Your task to perform on an android device: Add a Nike Elevate 3 of size 10 to cart for mom to nike app
Image 0: 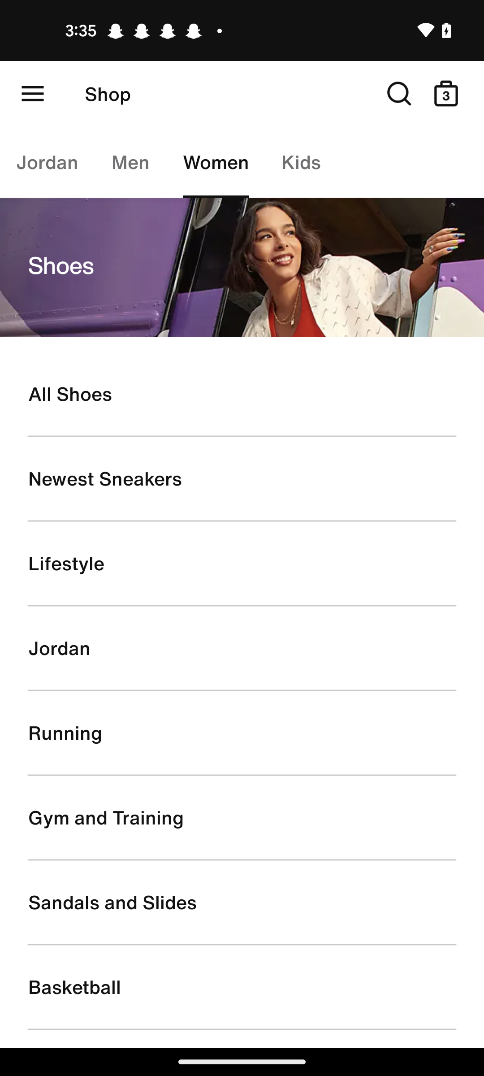
Click on the All shoes tab of the screen 
Step 0: click (242, 394)
Image 1: 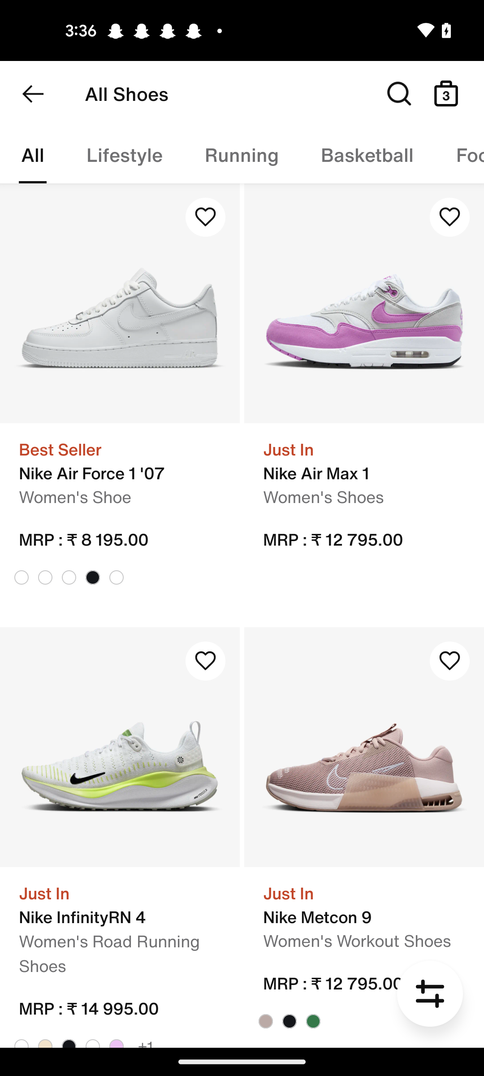
Click on the Basketball tab of the screen 
Step 1: click (367, 155)
Image 2: 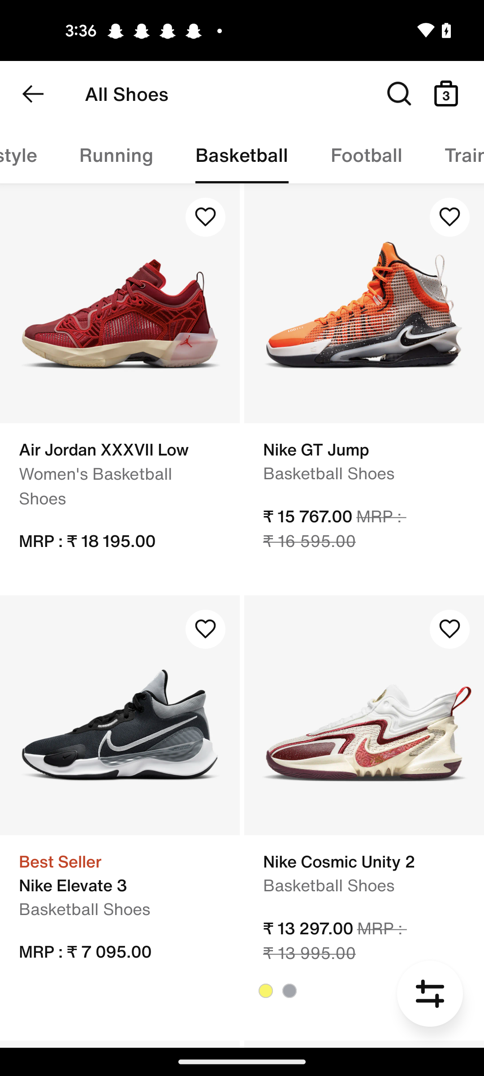
Click on the Nike Elevate 3  option 
Step 2: click (119, 715)
Image 3: 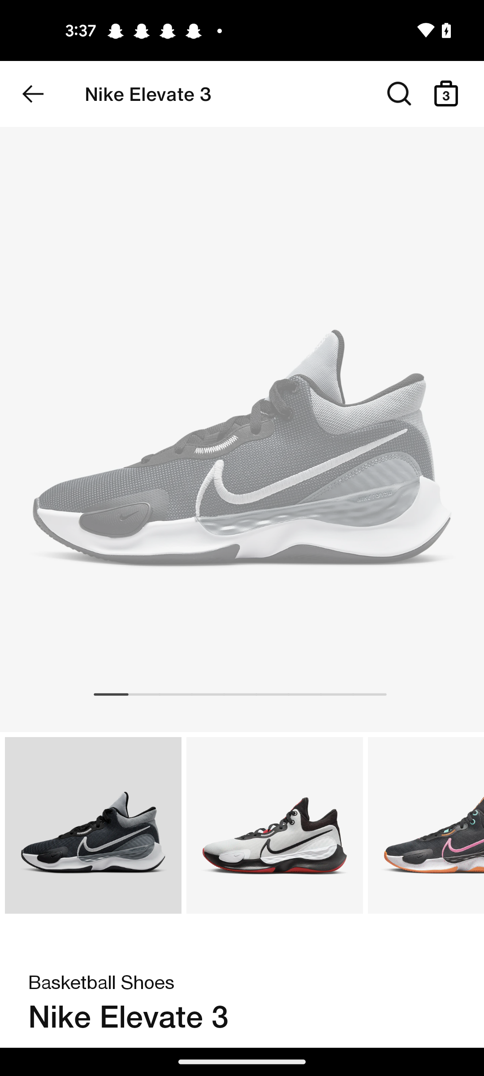
Swipe up
Step 3: scroll down
Image 6: 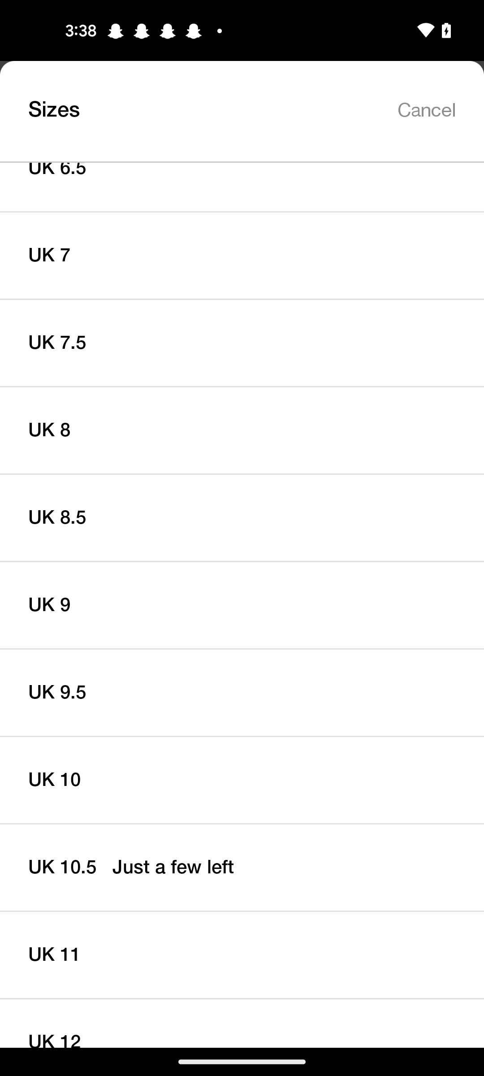
Select the size UK 10
Step 6: click (242, 780)
Image 7: 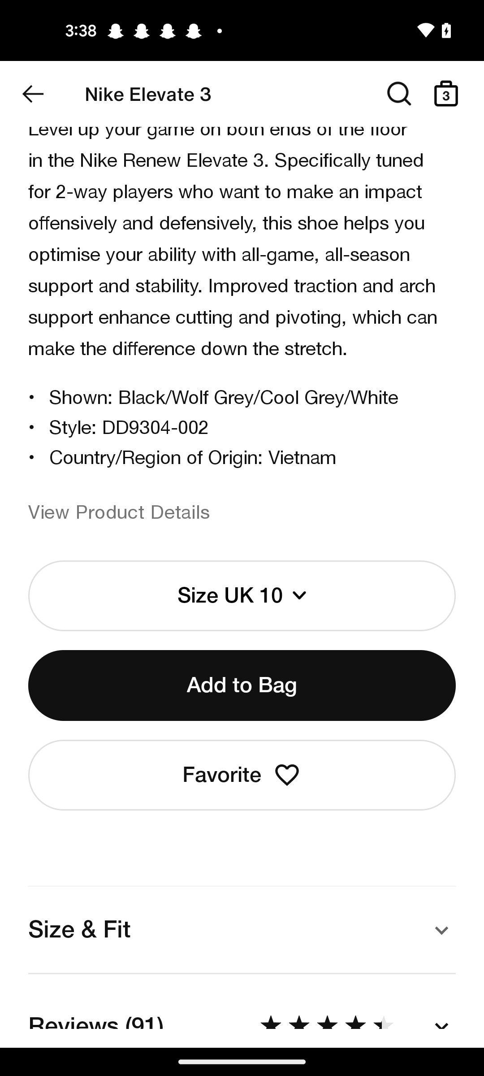
Click on the Add to bag tab 
Step 7: click (242, 686)
Image 8: 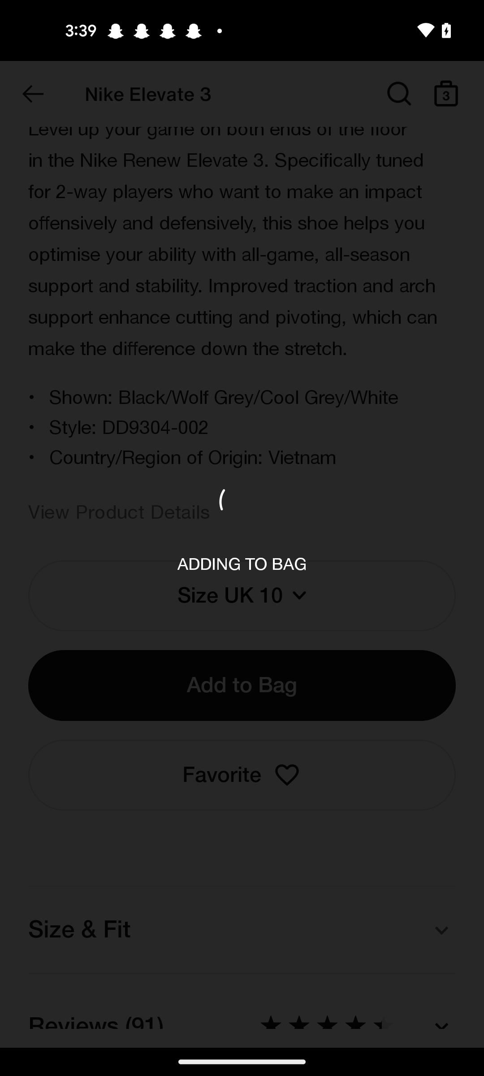
Click on the Add to bag tab 
Step 8: wait